Your task to perform on an android device: Play a YouTube shorts video on the YouTube app.
Image 0: 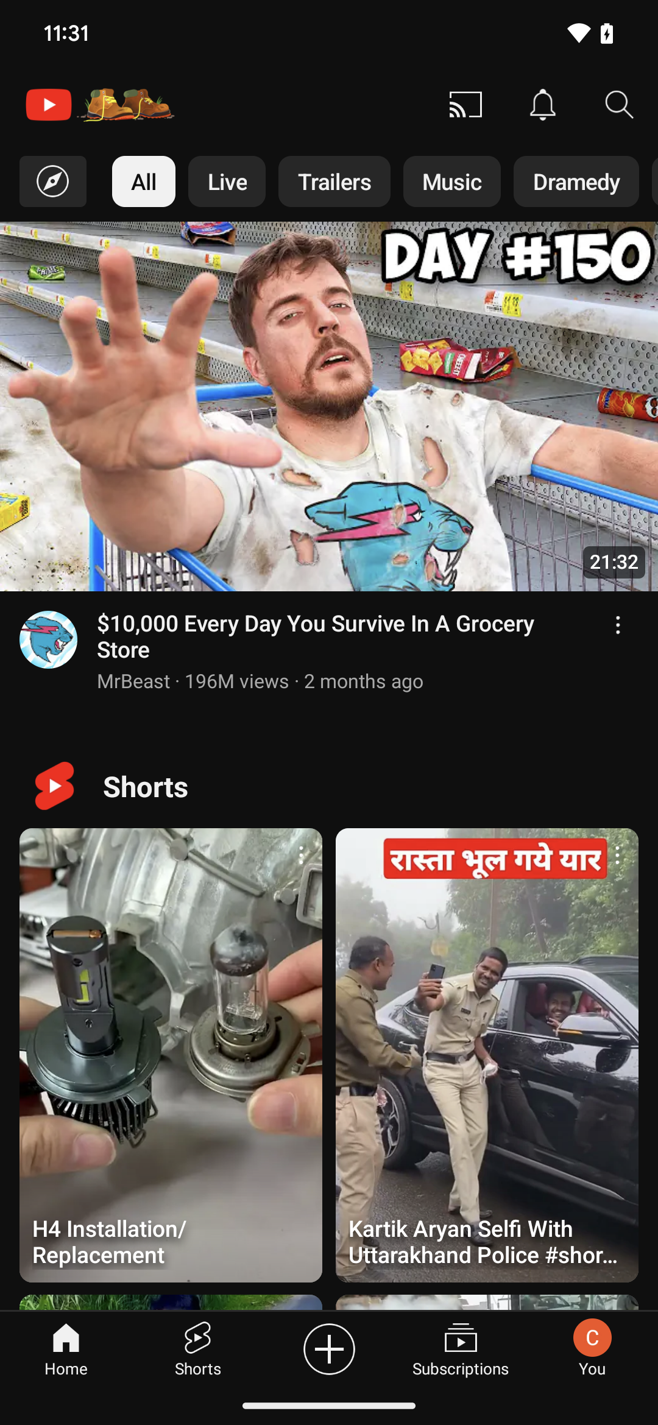
Click on the shorts button.
Step 0: click (197, 1348)